Your task to perform on an android device: I regularly do 30 minutes of yoga in the park, so I started tracking my yoga sessions with the Google Fit app.
Image 0: 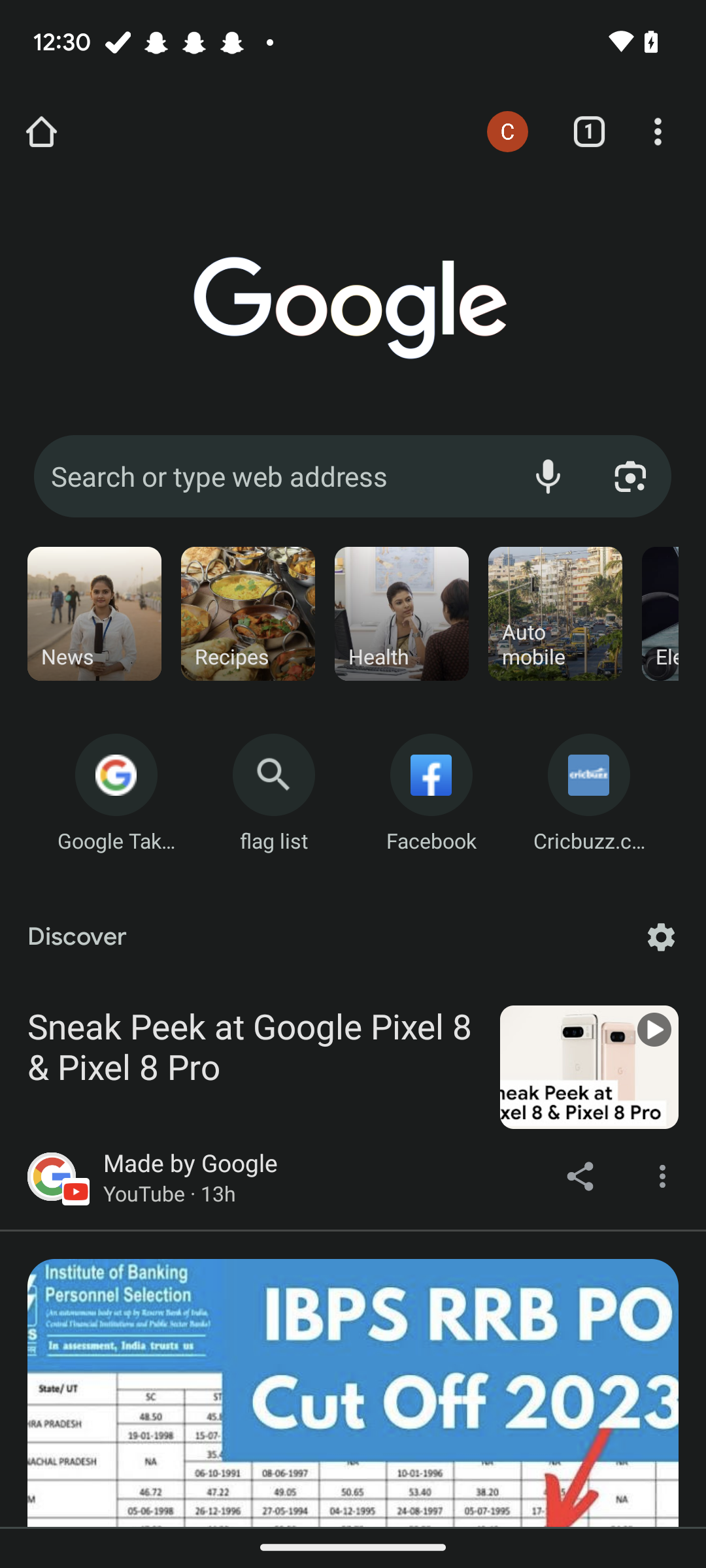
Open the google fit app
Step 0: open app "Fit"
Image 1: 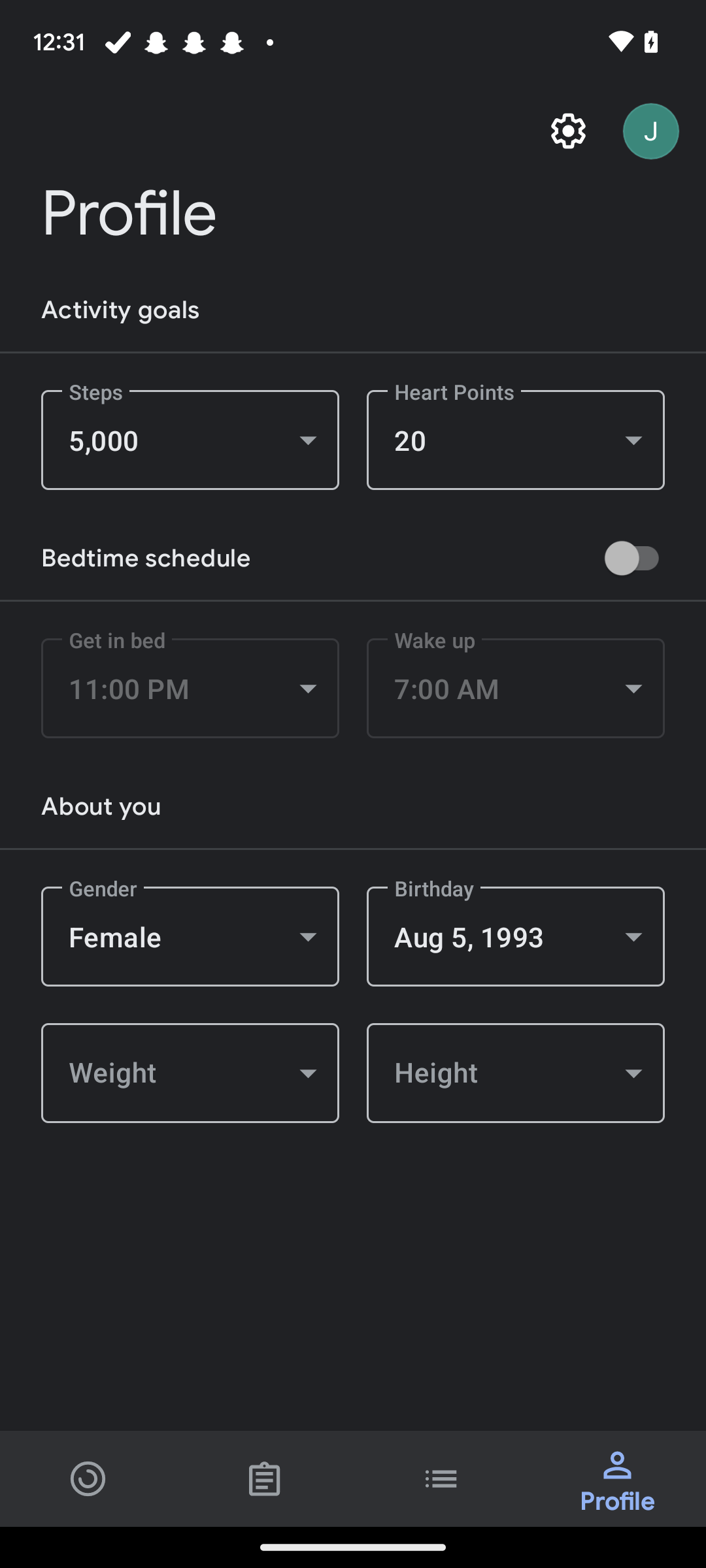
Click on the home tab at the bottom left corner of the screen 
Step 1: click (88, 1478)
Image 2: 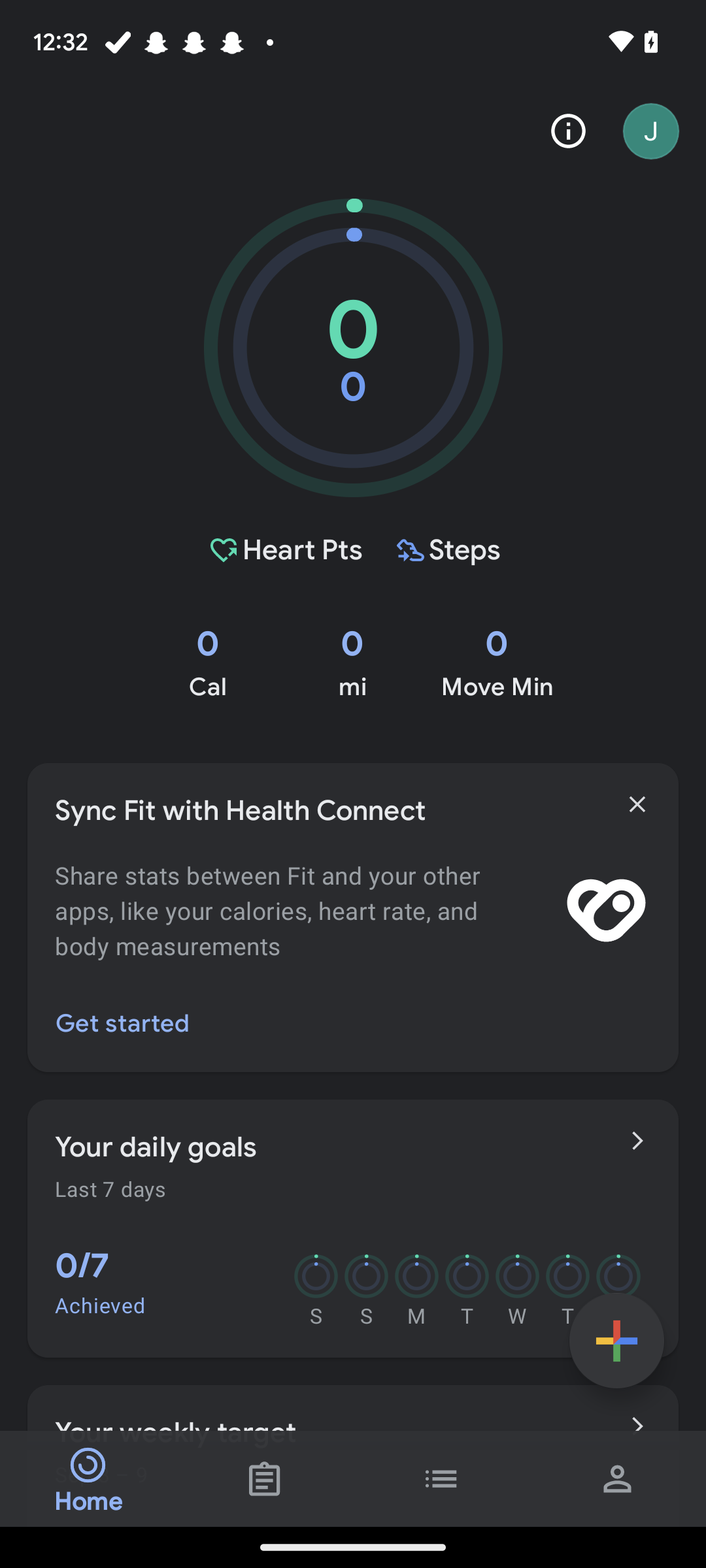
Click on the + icon at the bottom right of the screen
Step 2: click (616, 1341)
Image 3: 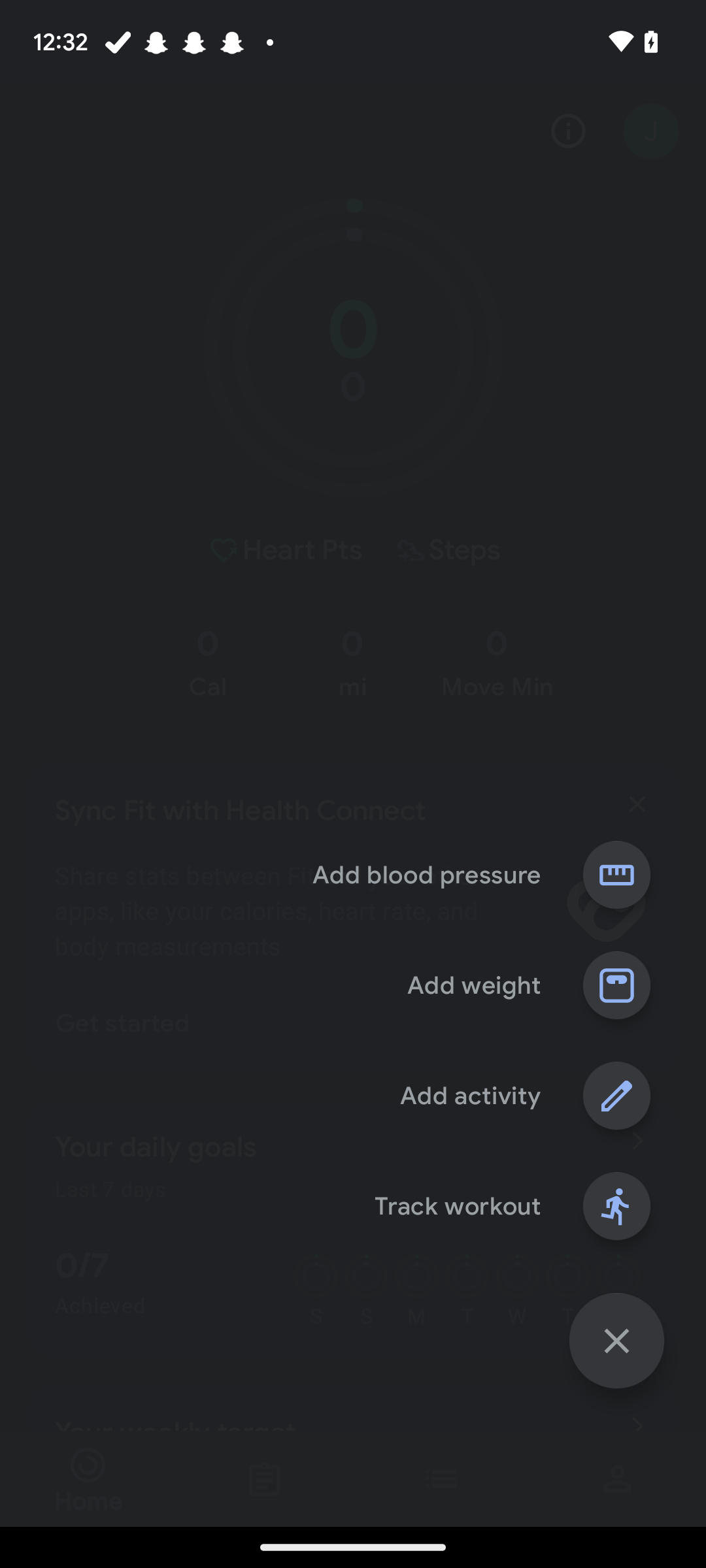
Click on the track workout option
Step 3: click (458, 1206)
Image 4: 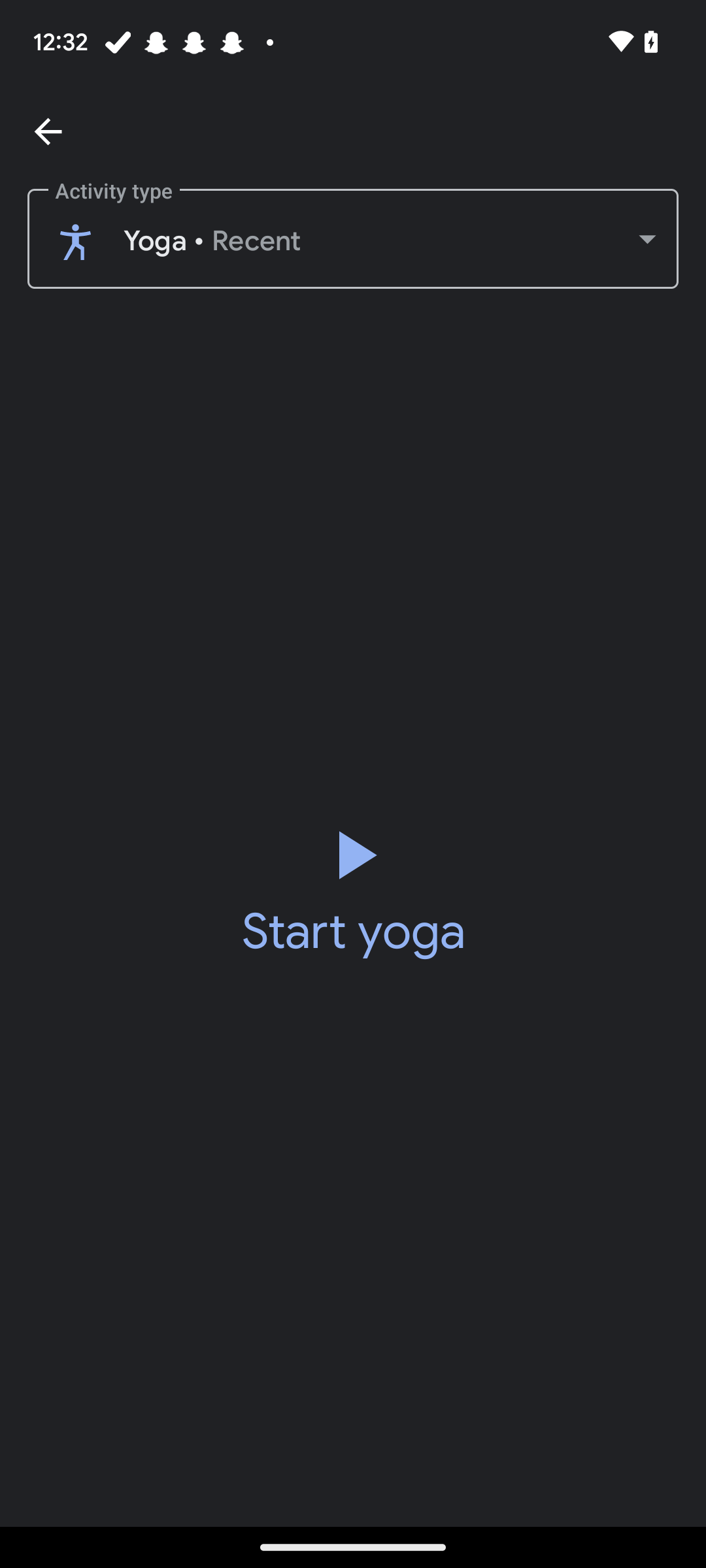
Click on the start icon at the center of the screen
Step 4: click (353, 890)
Image 5: 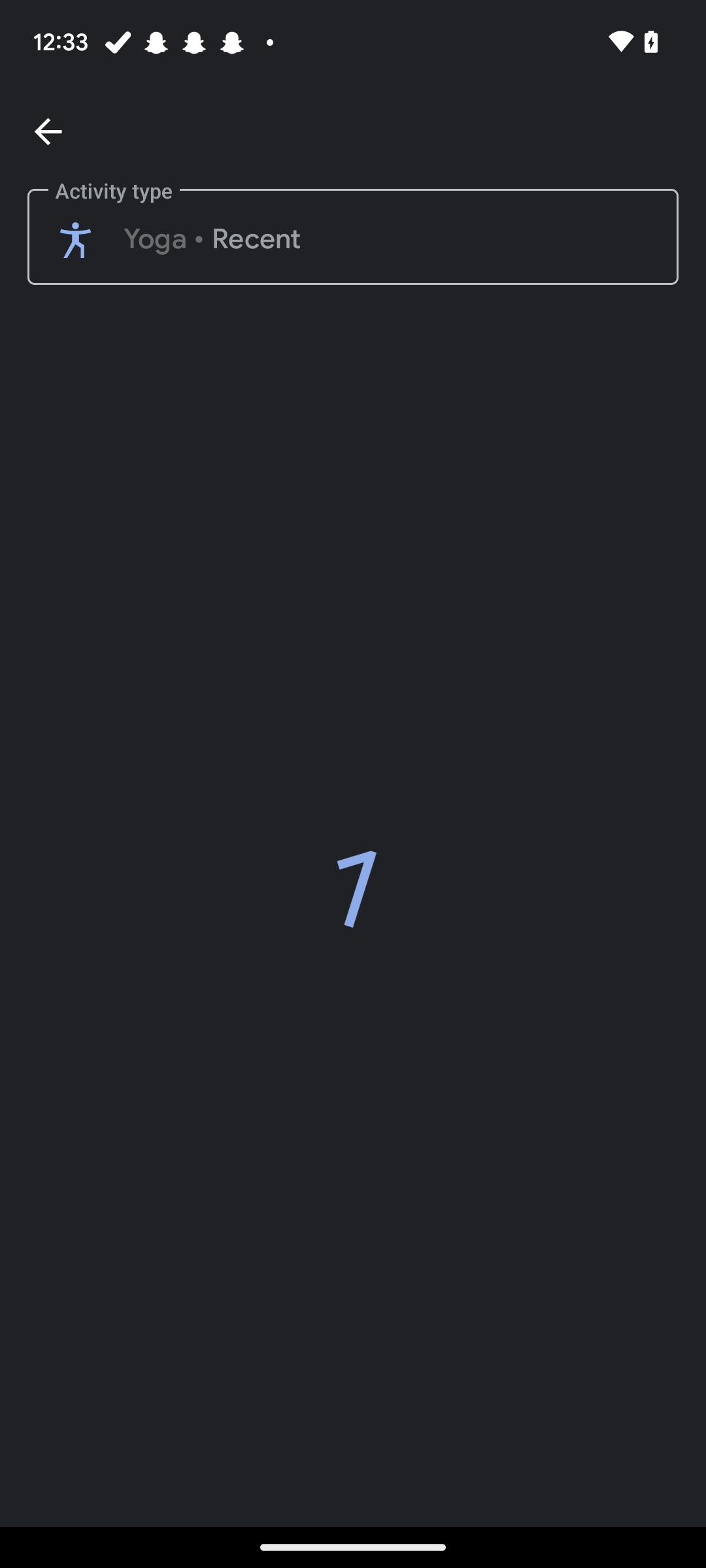
Click on the start icon at the center of the screen
Step 5: wait